Your task to perform on an android device: To a drawing, I would want to add the color blue.
Image 0: 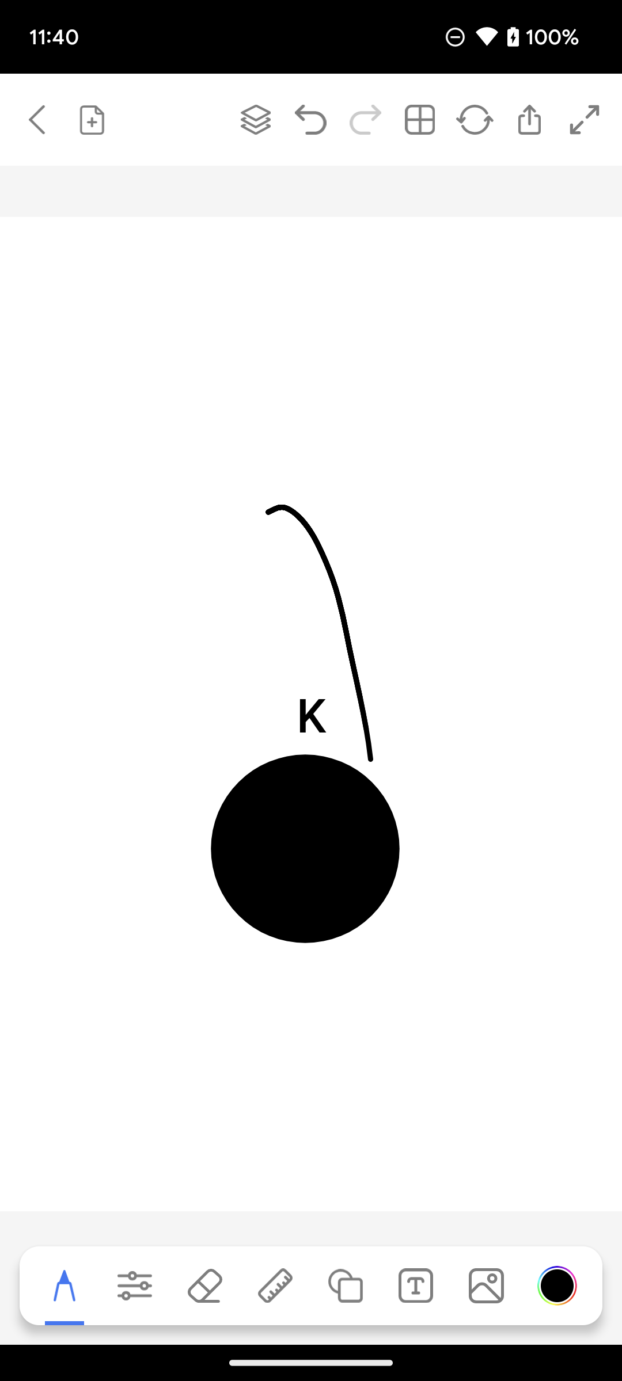
Click on the color icon on the bottom right corner of the screen.
Step 0: click (556, 1285)
Image 1: 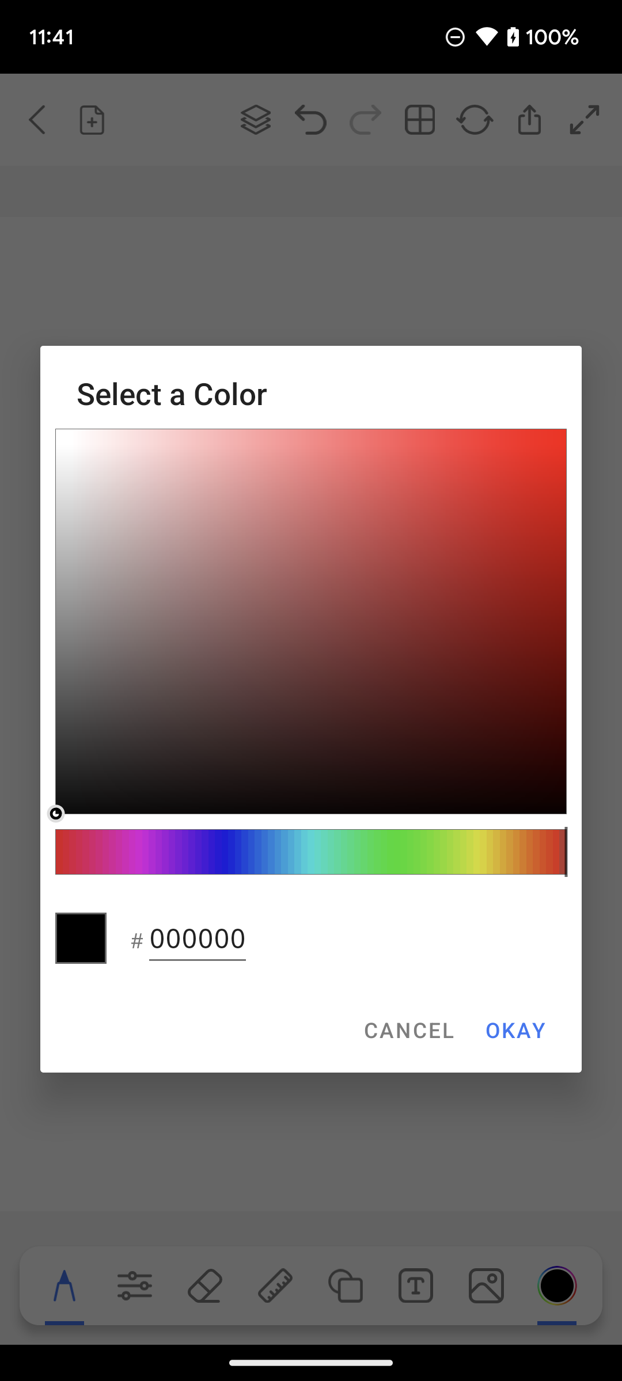
Click on the Blue color on the screen.
Step 1: click (227, 852)
Image 2: 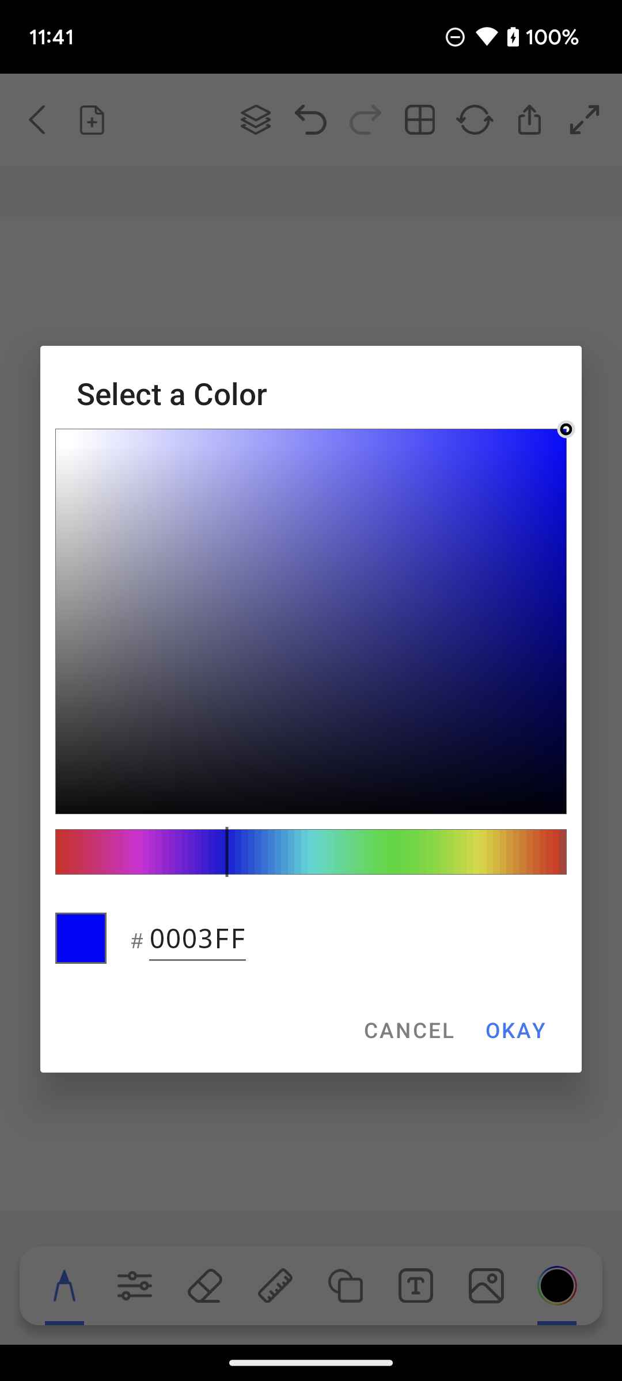
Click on the OKAY option on the screen.
Step 2: click (514, 1030)
Image 3: 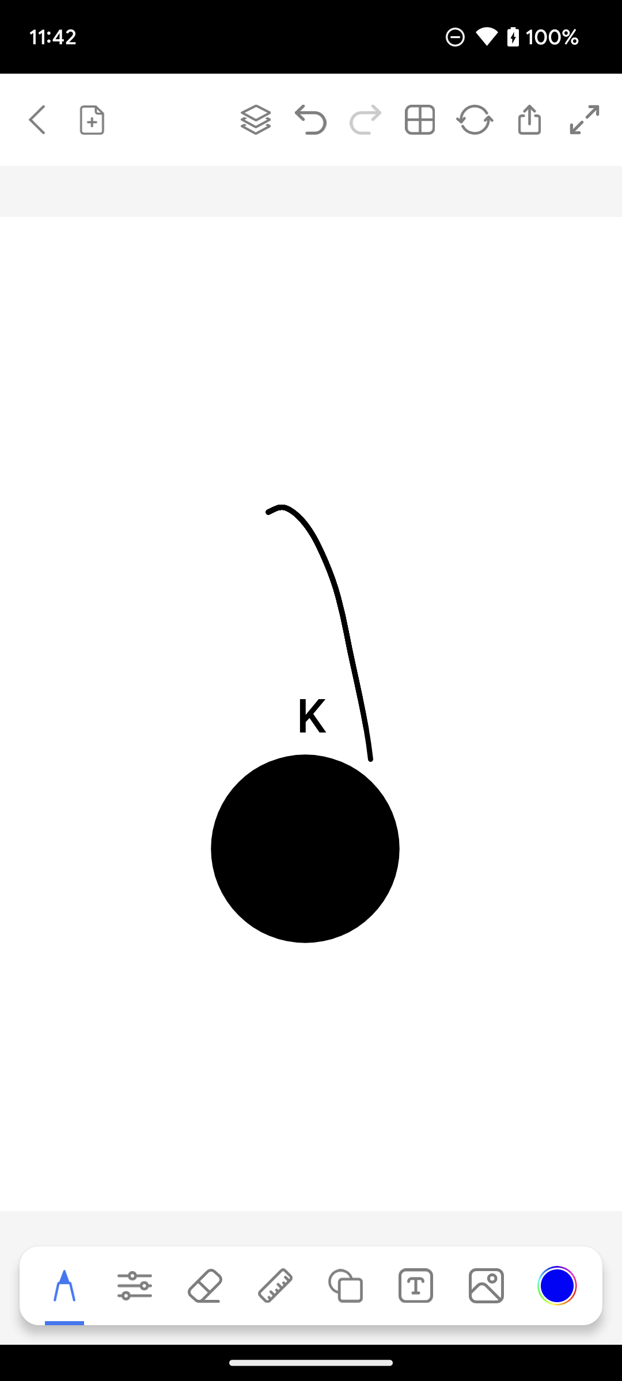
Click on the screen to add blue color.
Step 3: click (149, 837)